Your task to perform on an android device: Delete recording 1 from the Voice Recorder app.
Image 0: 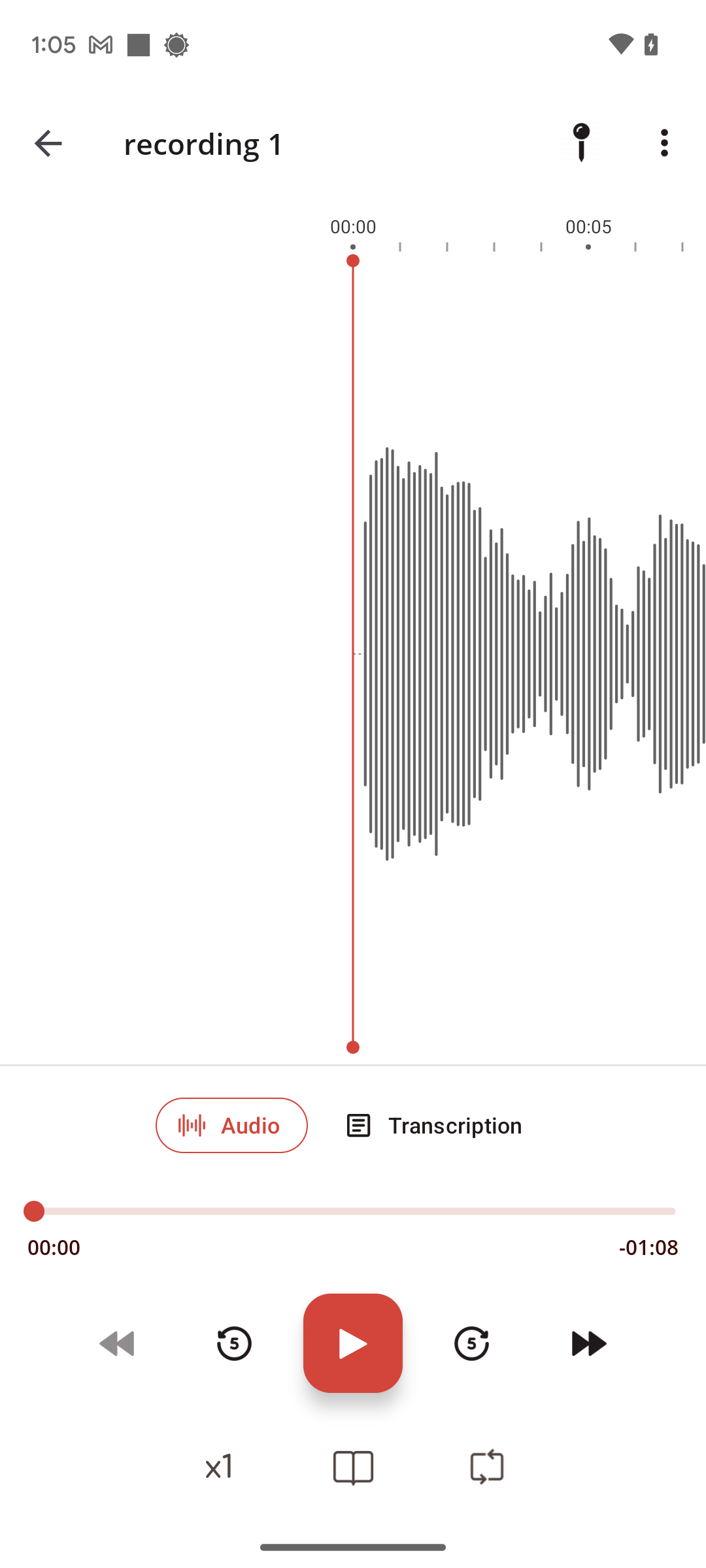
Click on the three dot menu at the top-right of the screen.
Step 0: click (664, 142)
Image 1: 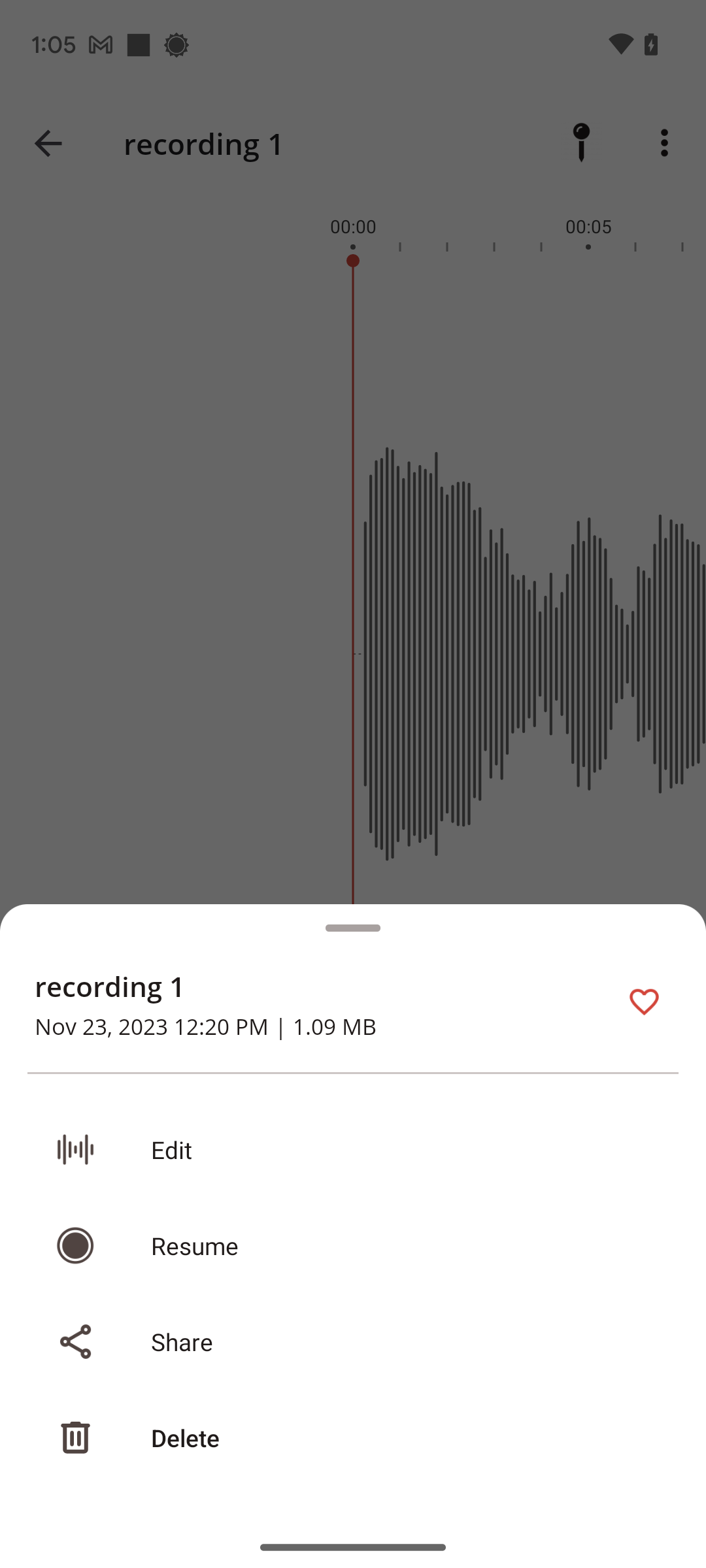
Click on Delete tab.
Step 1: click (353, 1437)
Image 2: 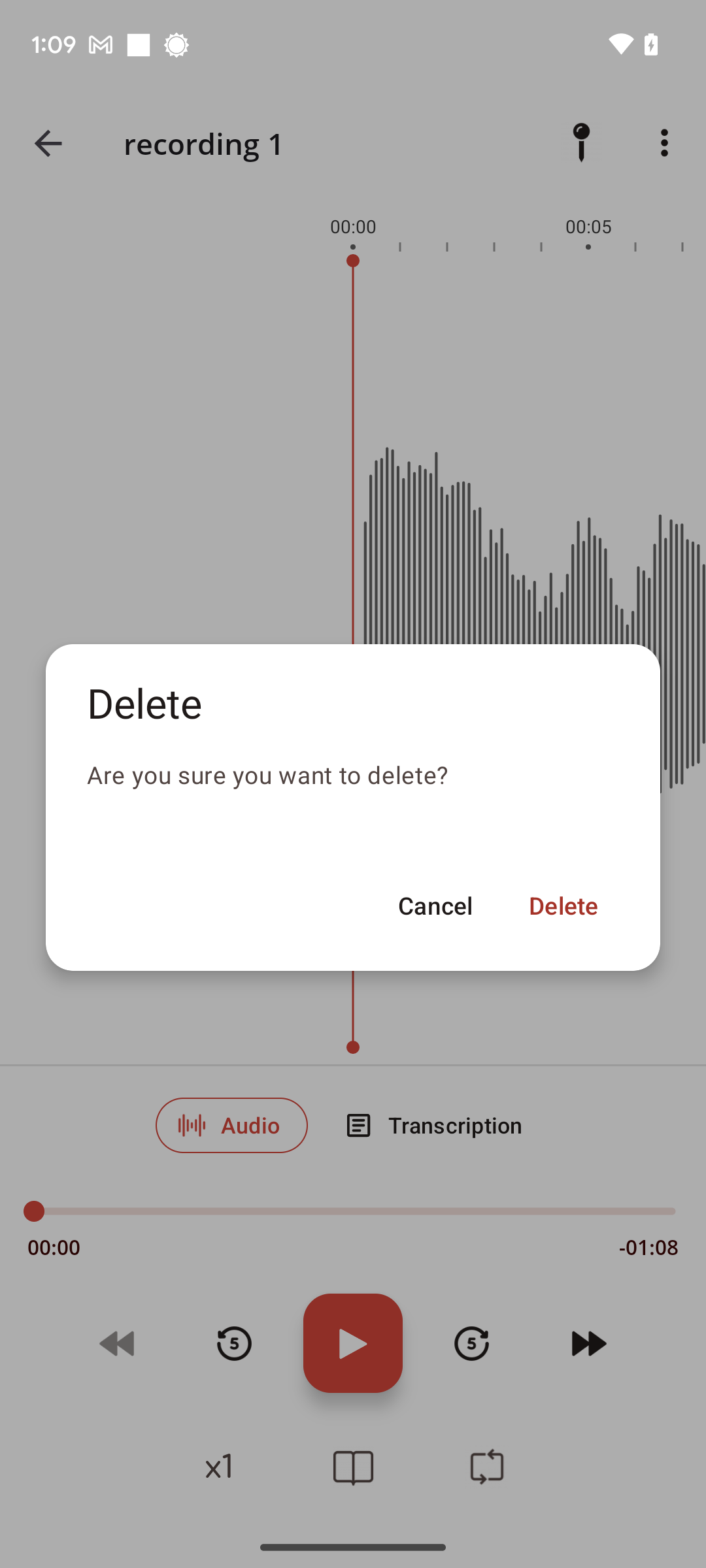
Select Delete option.
Step 2: click (563, 905)